Your task to perform on an android device: I have to buy a used car, so look for an Audi A3 in the Dubizzle app.
Image 0: 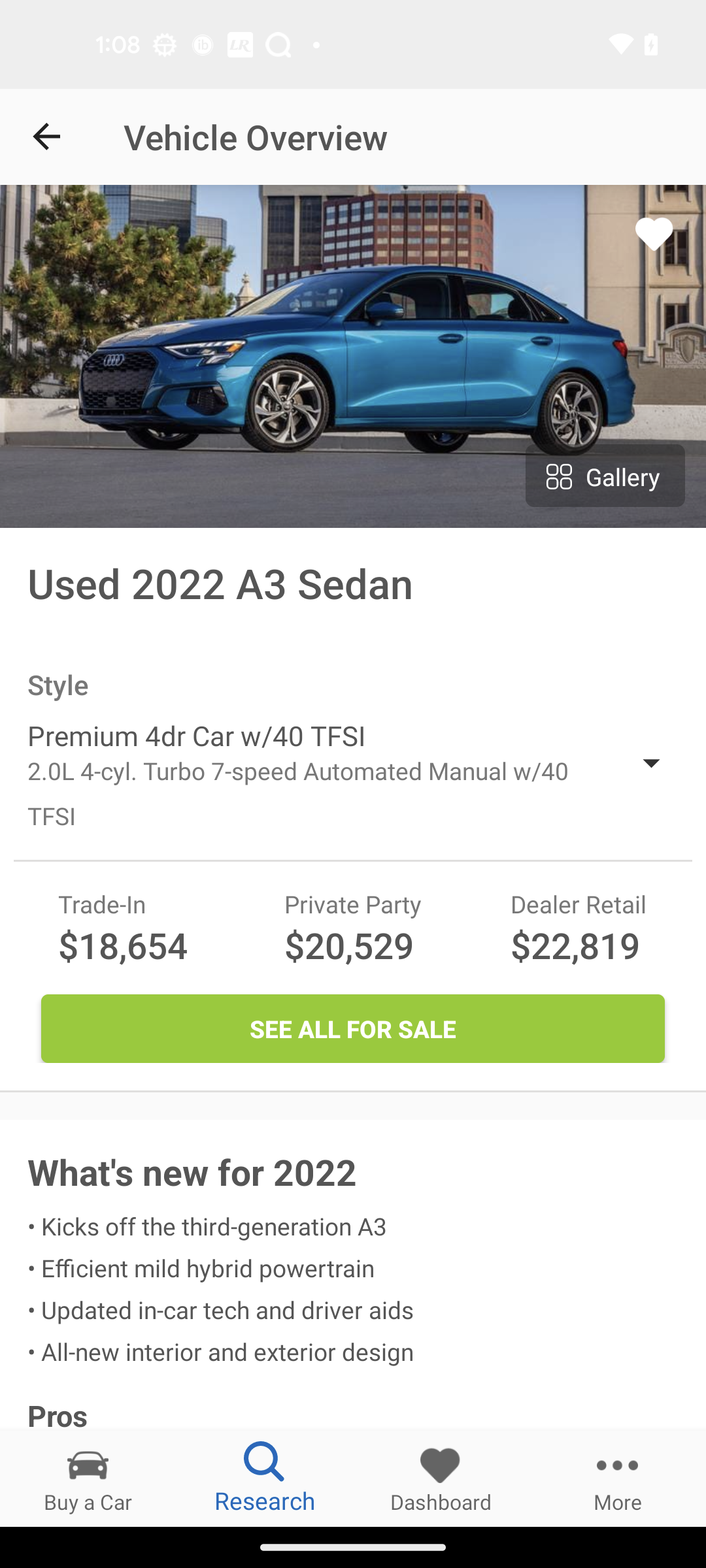
Open the Dubizzle app
Step 0: open app "dubizzle"
Image 1: 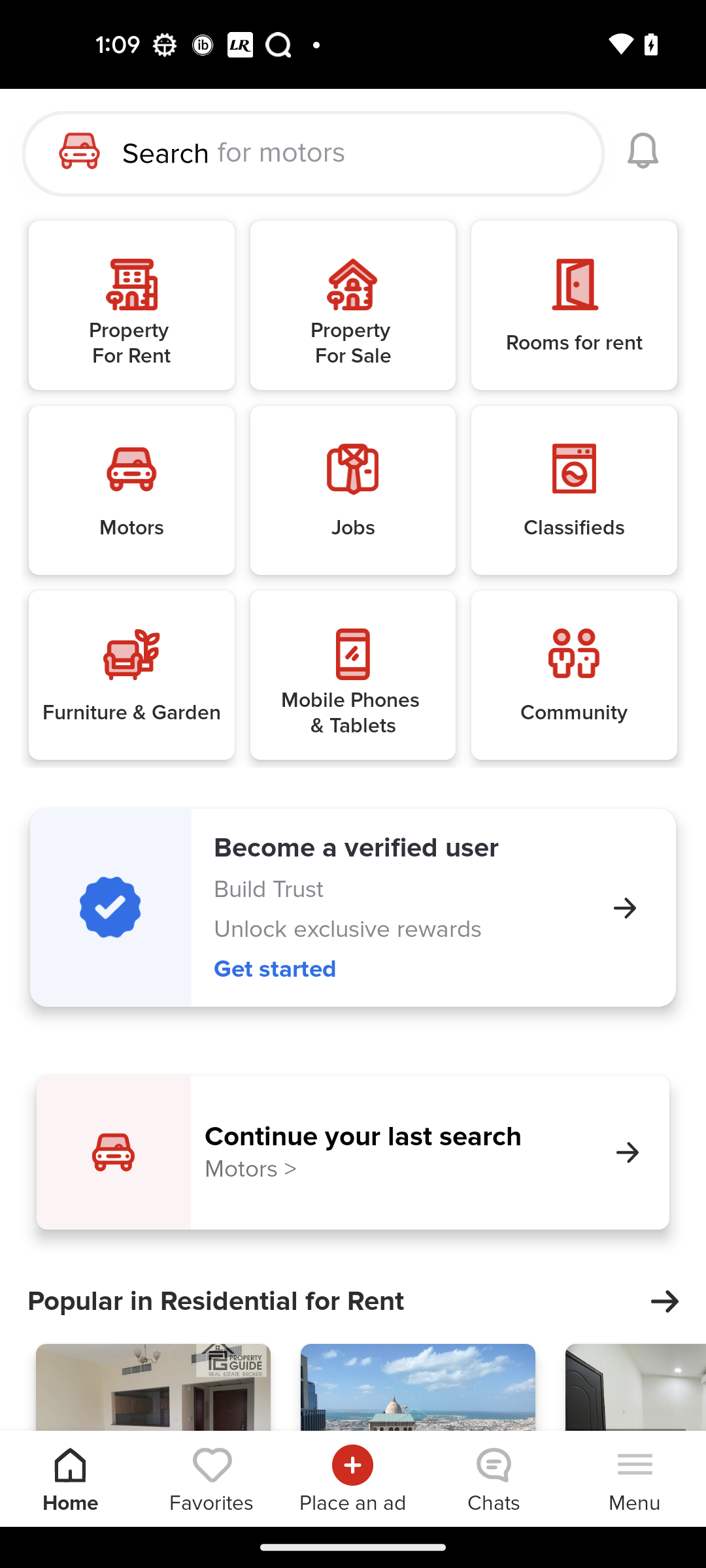
Click on the search bar at the top of the screen
Step 1: click (233, 145)
Image 2: 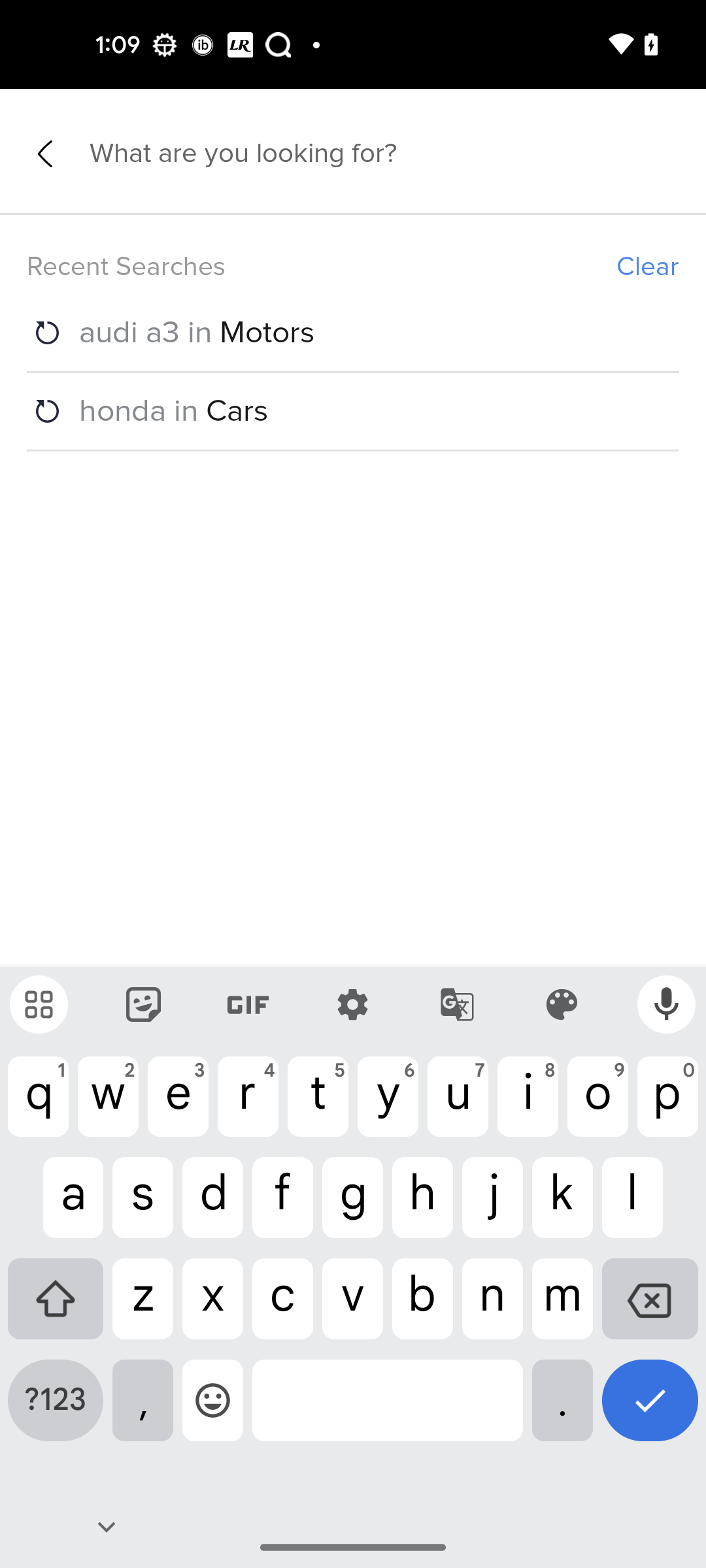
Search for Audi A3
Step 2: type "Audi A3"
Image 3: 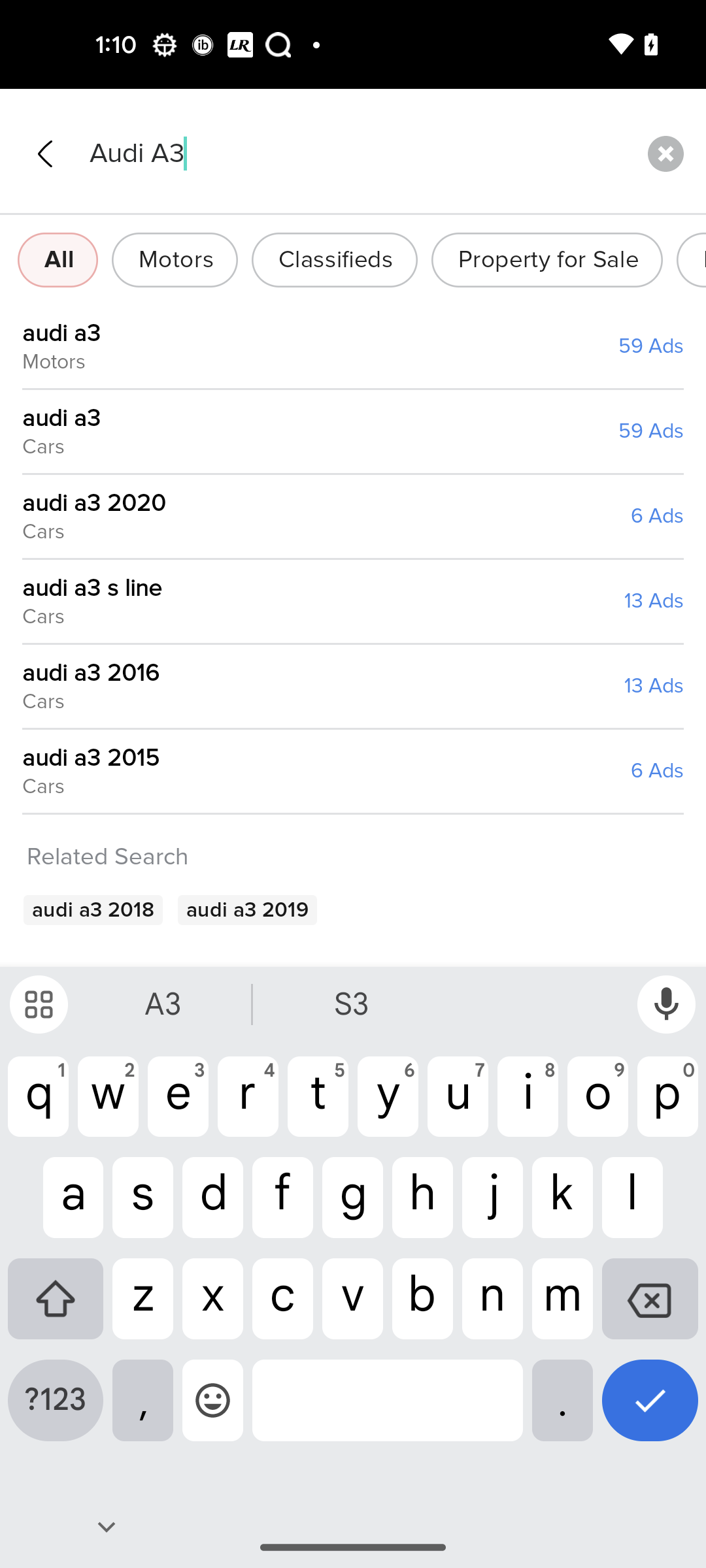
Click on the first search result
Step 3: click (131, 343)